Your task to perform on an android device: Open the digital timer app and start the stopwatch.
Image 0: 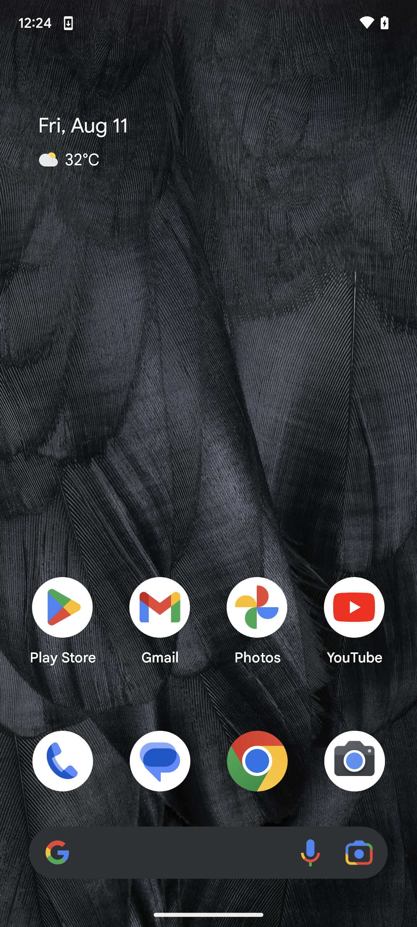
Open the digital timer app.
Step 0: open app "Digital Timer and Stopwatch"
Image 1: 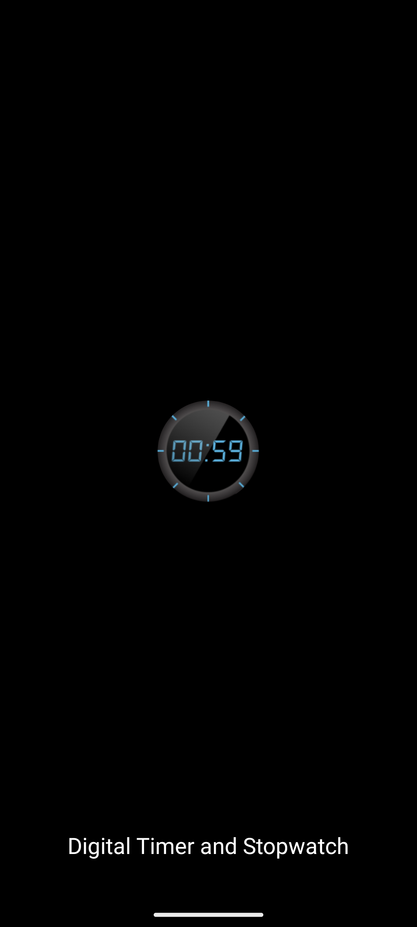
Open the digital timer app.
Step 1: wait
Image 2: 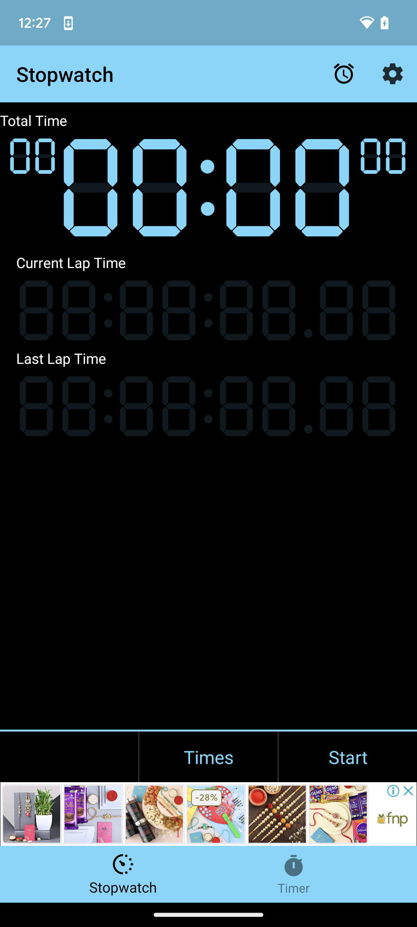
Tap on the start button present at the bottom-right corner of the screen.
Step 2: click (348, 757)